Your task to perform on an android device: In the TickTick app, delete the zumba session reminder.
Image 0: 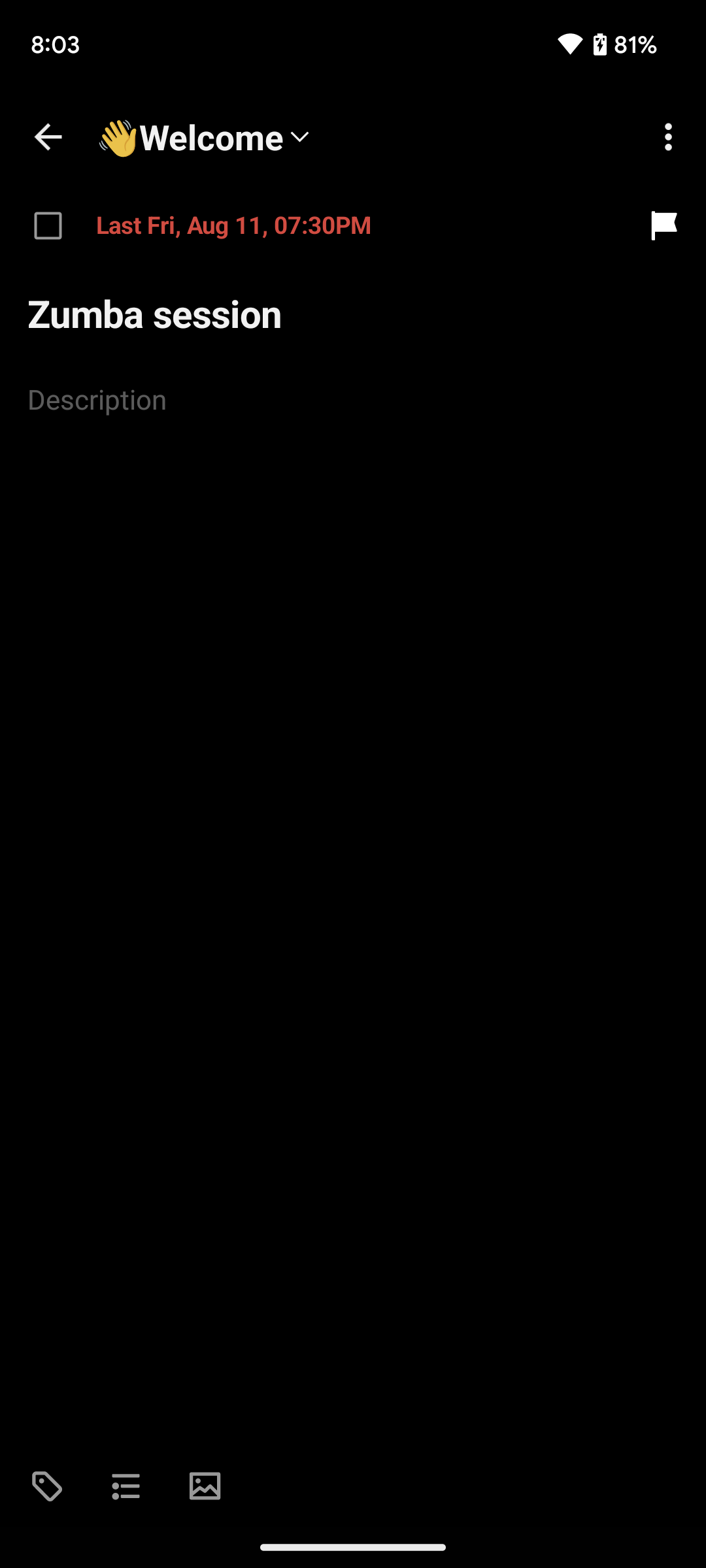
Click on the more option at the top right corner of the screen.
Step 0: click (659, 127)
Image 1: 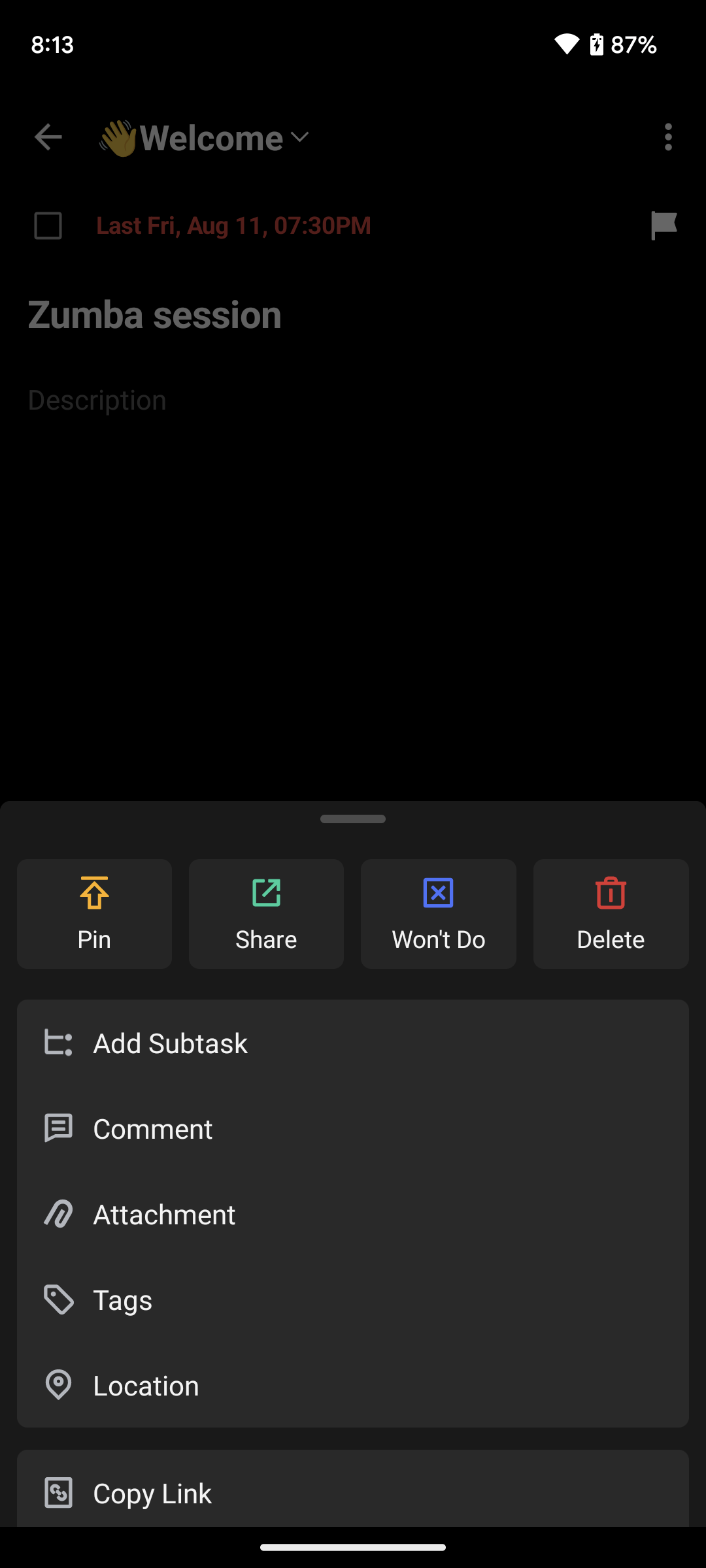
Click on the delete option on the right side of the screen.
Step 1: click (623, 910)